Your task to perform on an android device: I'm unable to go shopping because I have some important job to complete, therefore I'm sharing the shopping list notes with my mother at giorgio.rossi196503@gmail.com.
Image 0: 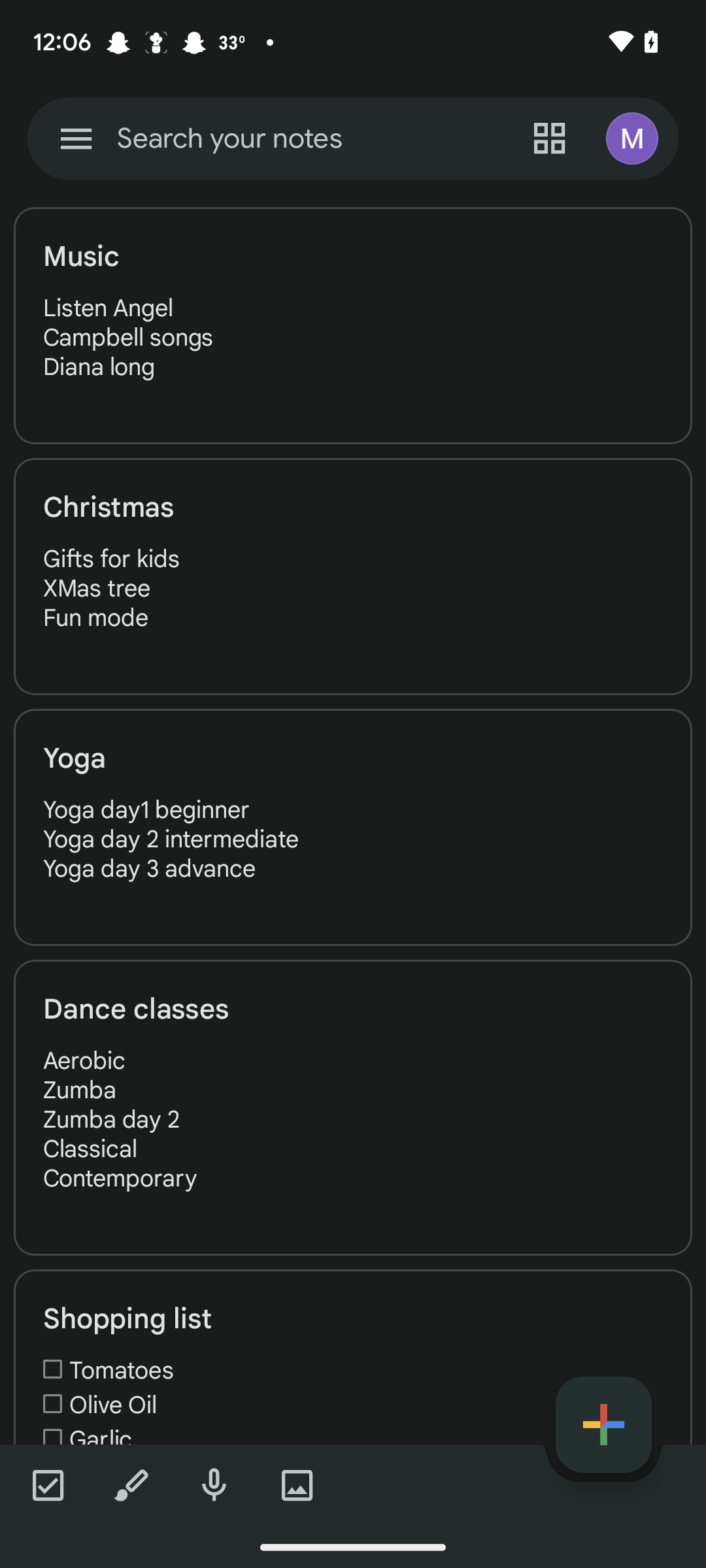
Open the shopping list note
Step 0: click (352, 1418)
Image 1: 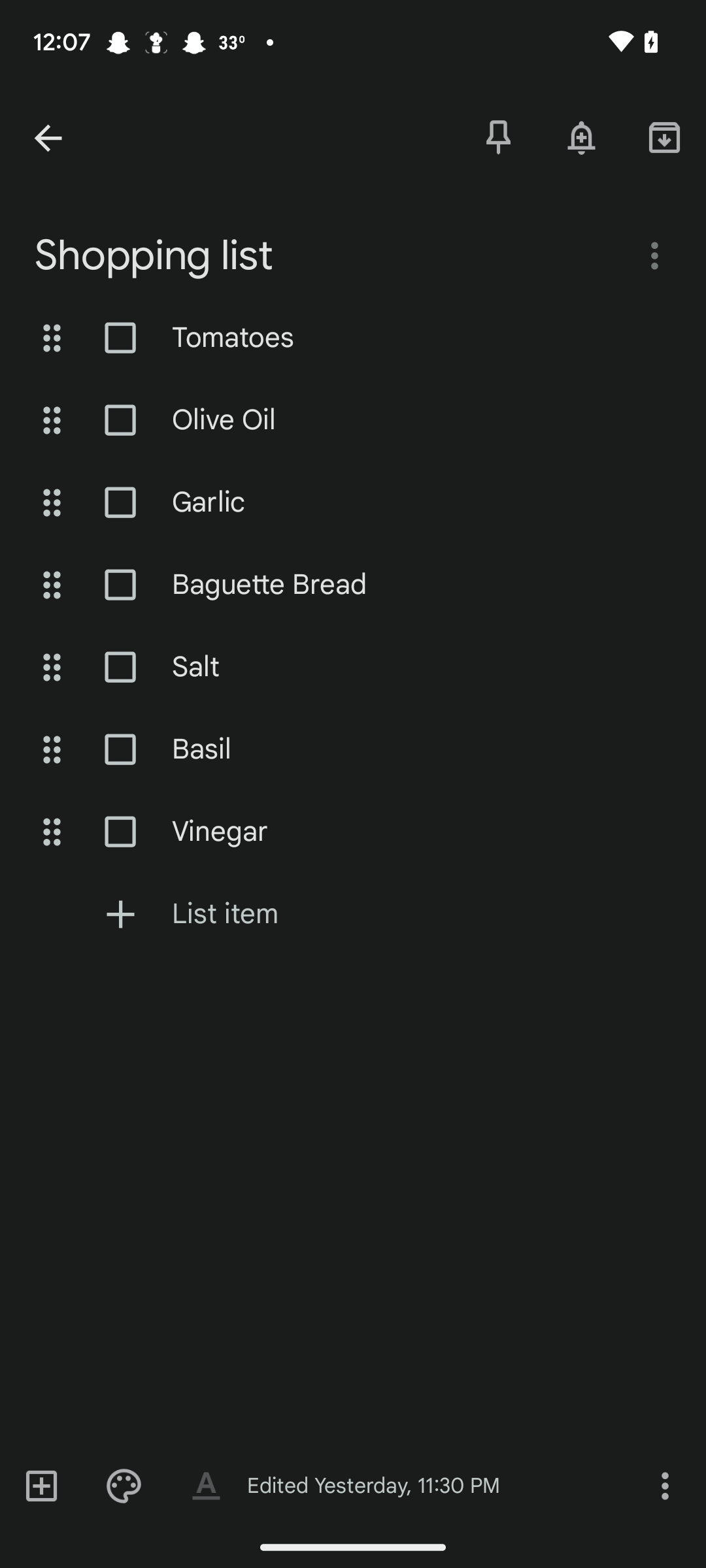
Click on the three dots icon at the bottom right corner of the screen
Step 1: click (664, 1485)
Image 2: 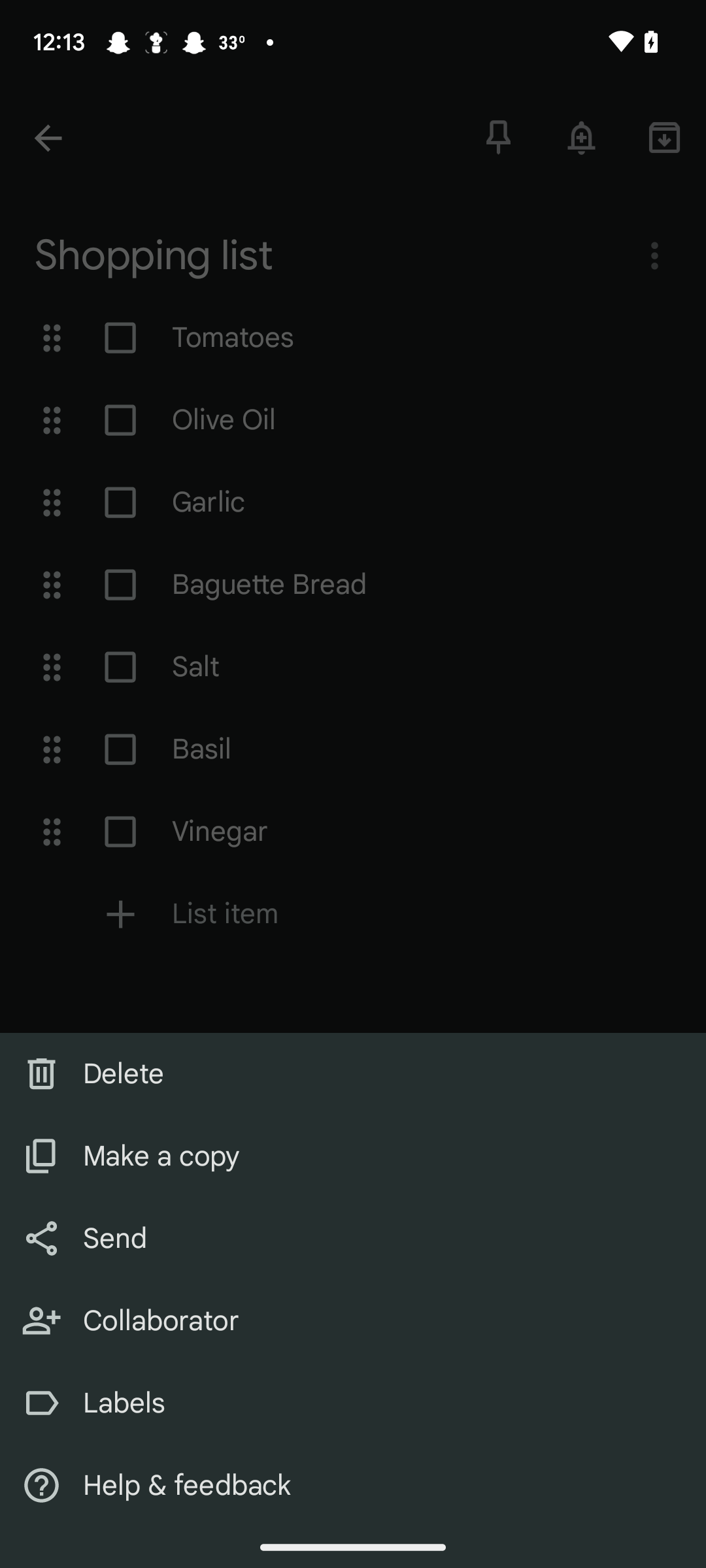
Click on the send option
Step 2: click (353, 1239)
Image 3: 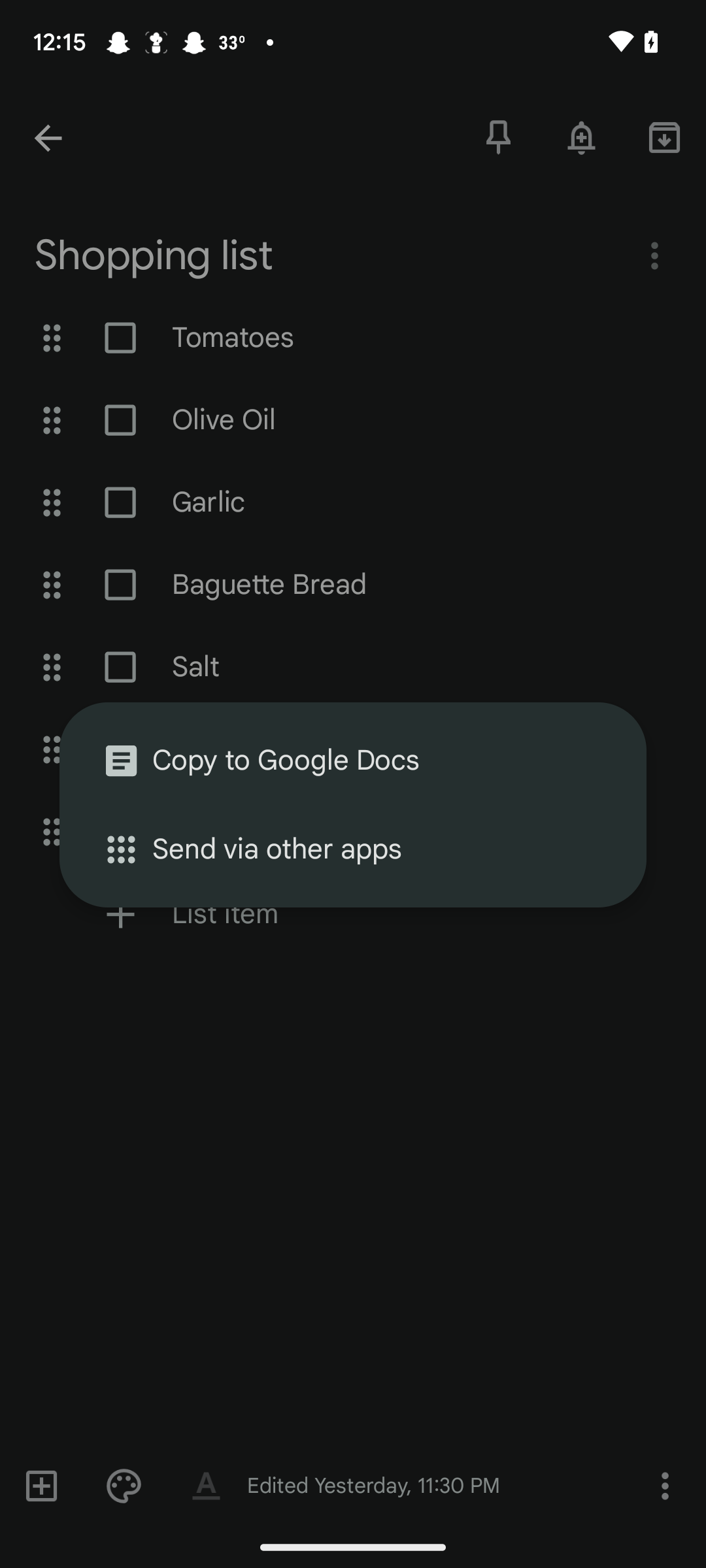
Click on the send via other apps option
Step 3: click (373, 849)
Image 4: 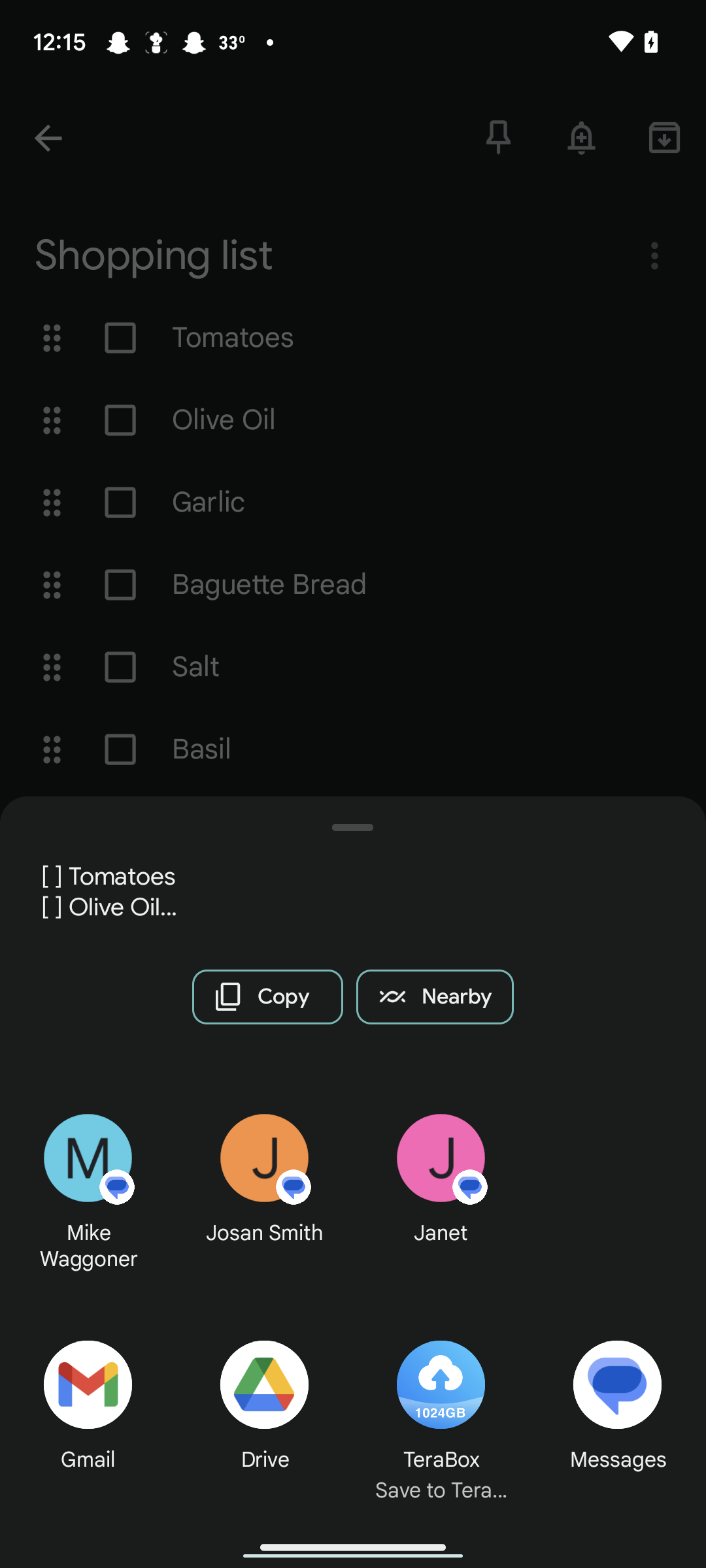
Click on the gmail option
Step 4: click (88, 1411)
Image 5: 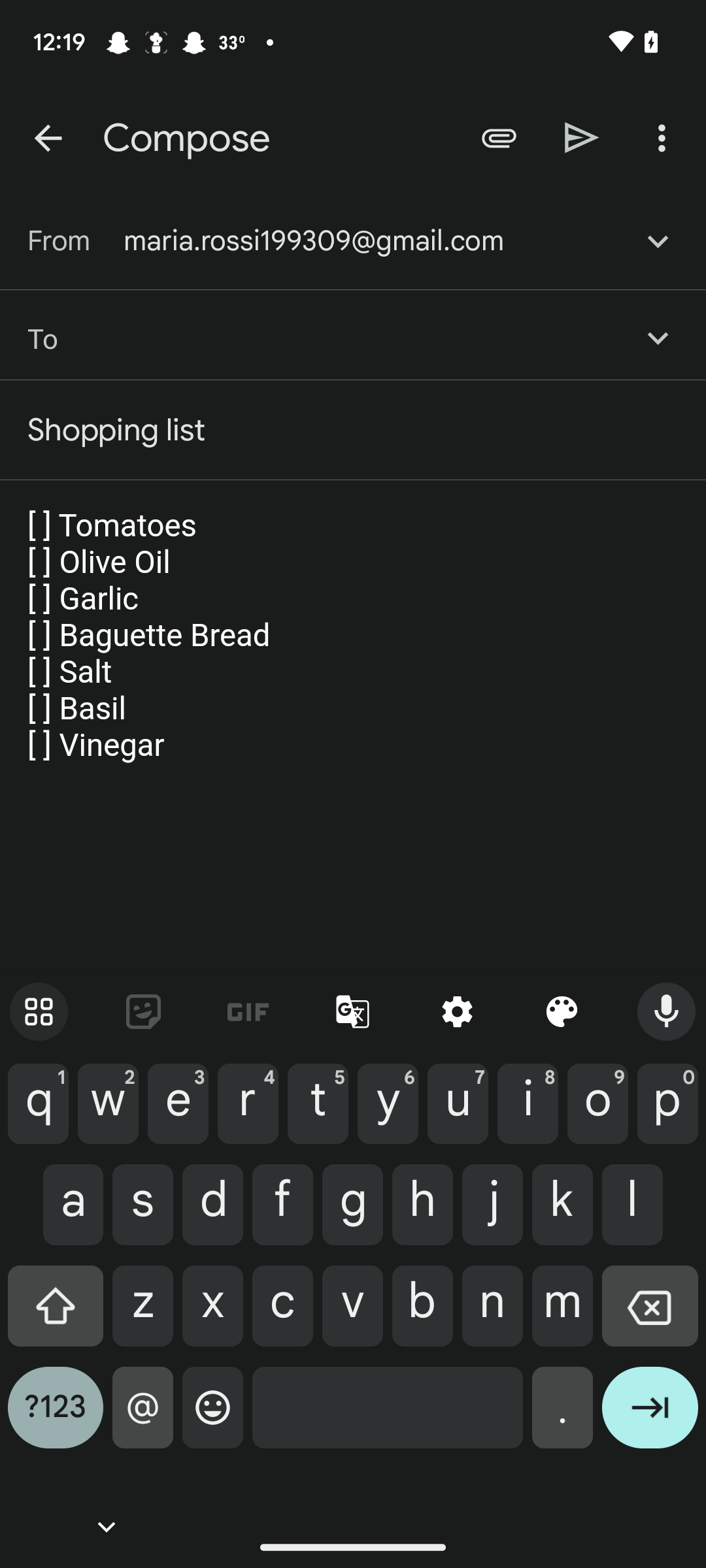
Enter the recipient email id as  giorgio.rossi196503@gmail.com
Step 5: type " giorgio.rossi196503@gmail.com"
Image 6: 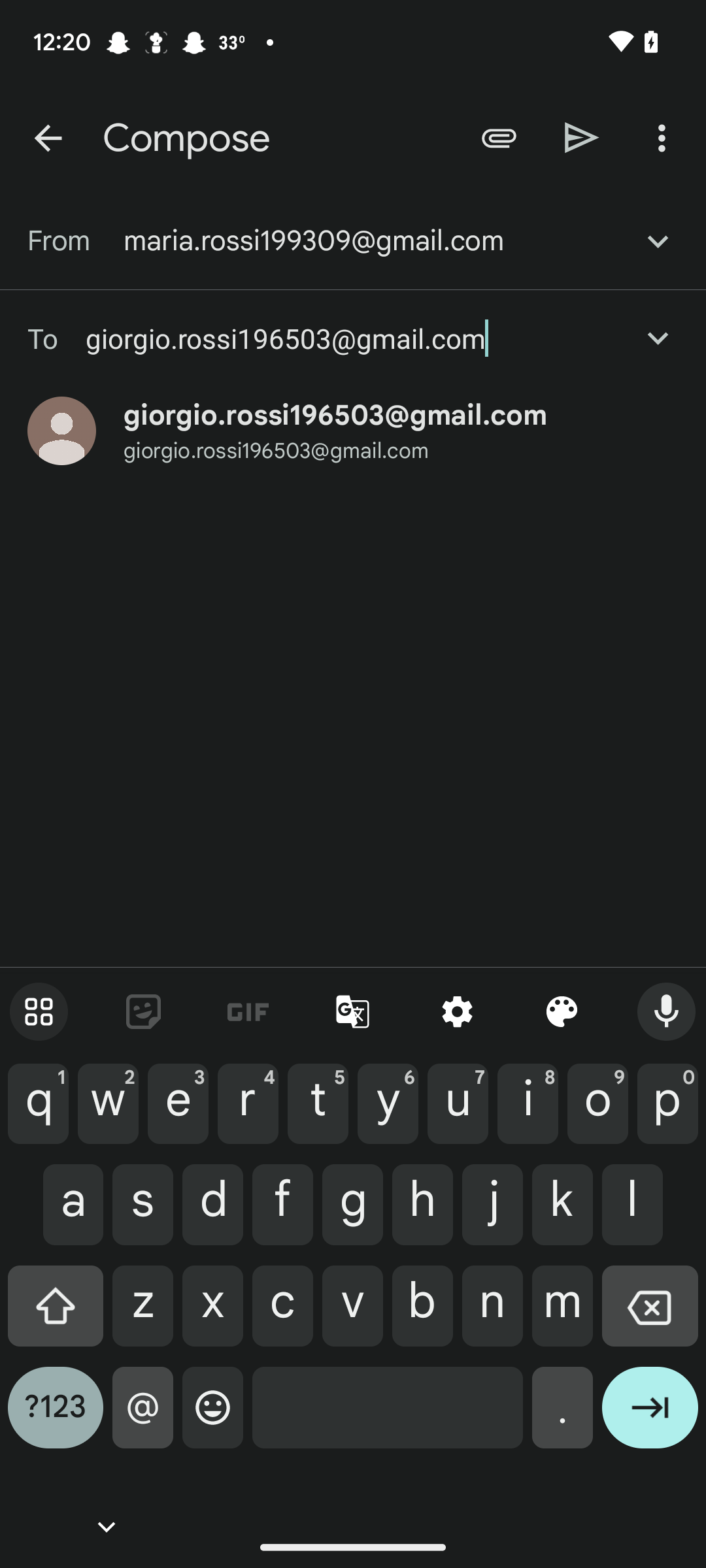
Click on the send icon at the top of the screen
Step 6: click (582, 138)